Your task to perform on an android device: Ghent is where I intend to go. Could you please send me the directions for the public transportation
Image 0: 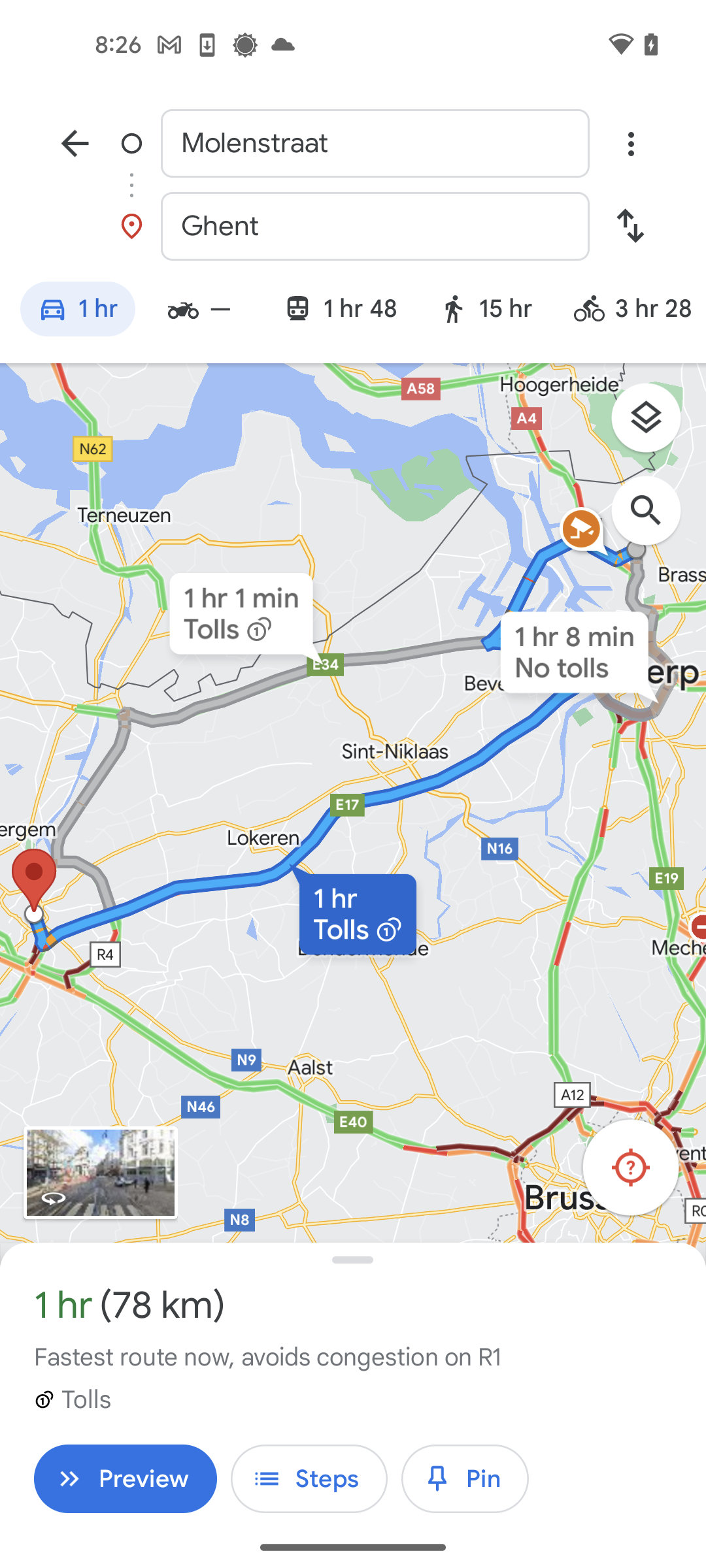
Tap on the Box Above a Down Arrow icon
Step 0: click (656, 425)
Image 1: 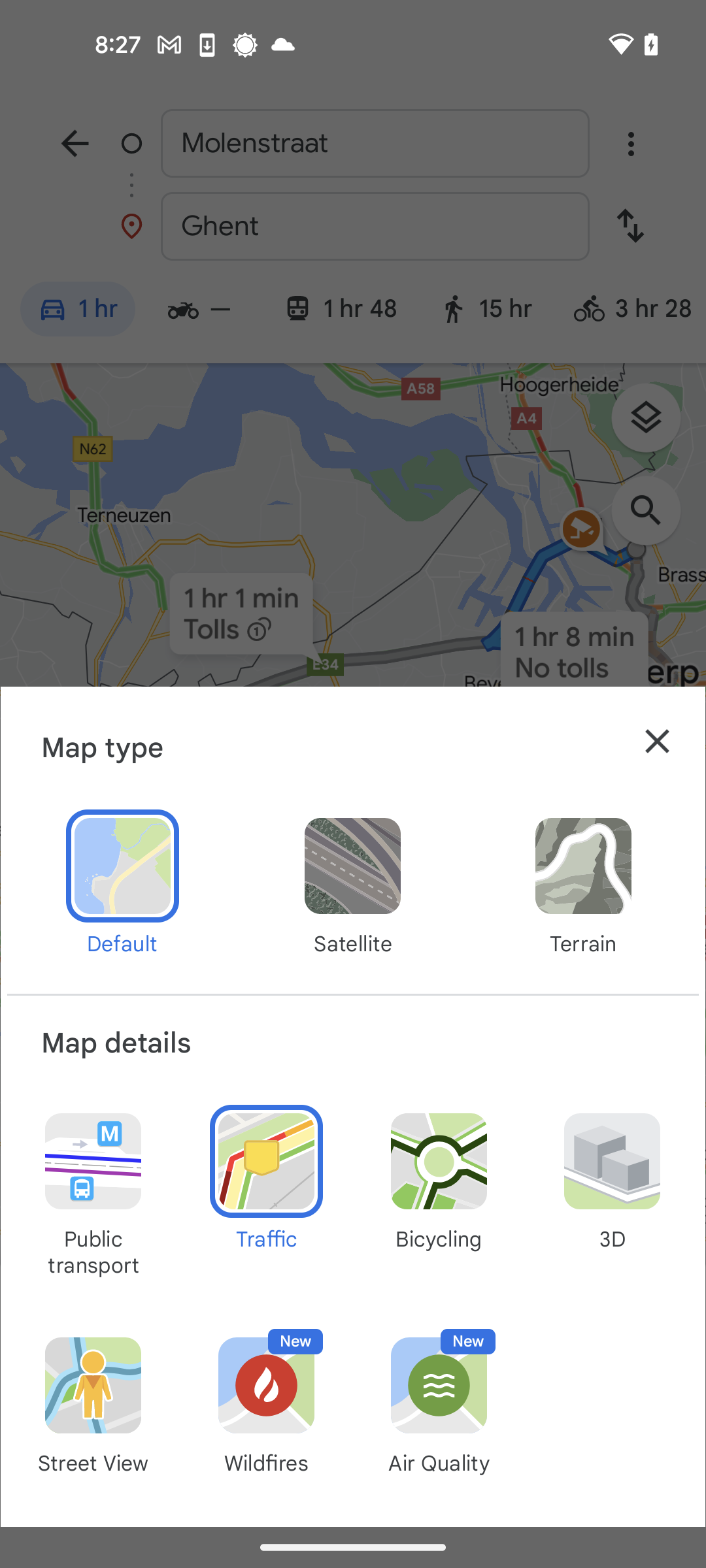
Select the option public transport
Step 1: click (93, 1193)
Image 2: 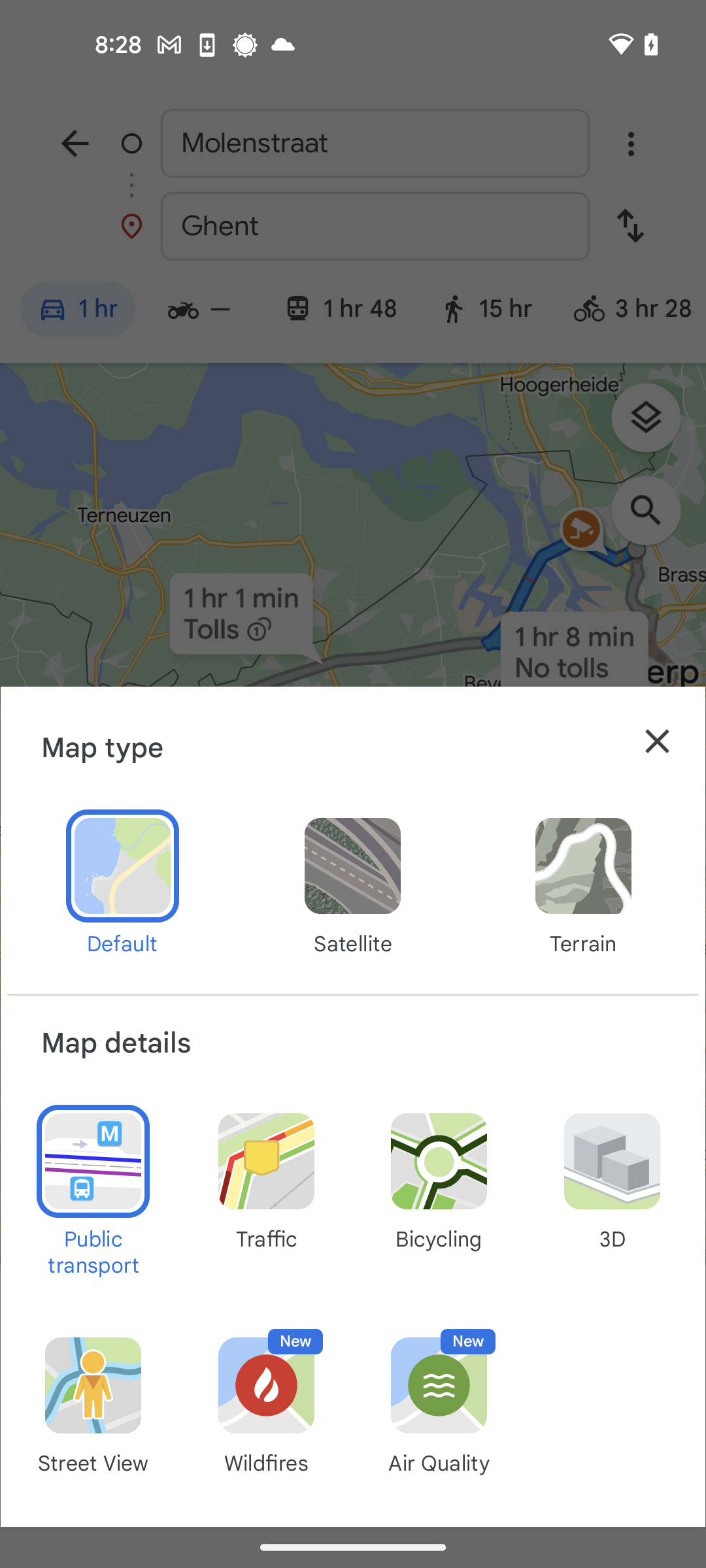
Tap on the cross icon
Step 2: click (657, 741)